Your task to perform on an android device: Share the file "The Queen's Gambit" with my friend Natalie Larson with her gmail ID: natalie.larson1998@gmail.com.
Image 0: 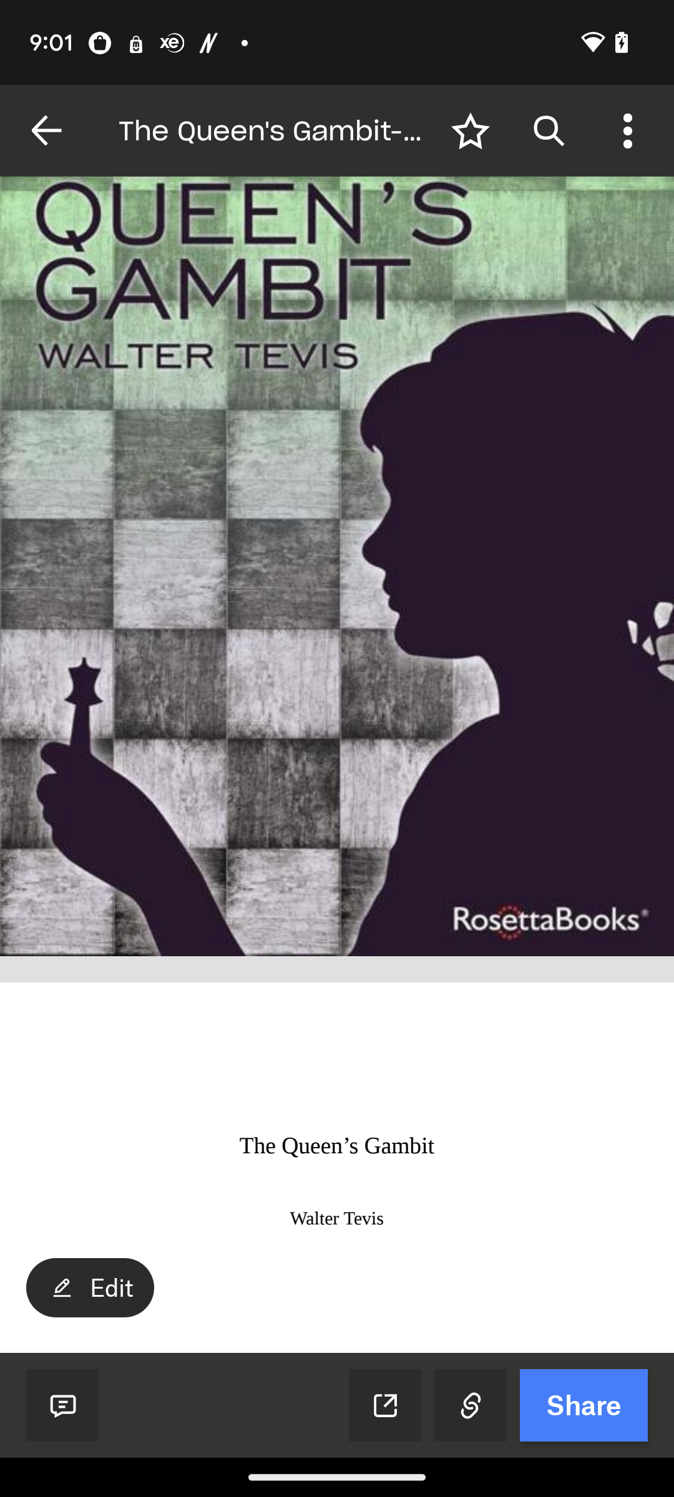
Click on the Share tab at the bottom right corner of the screen.
Step 0: click (584, 1405)
Image 1: 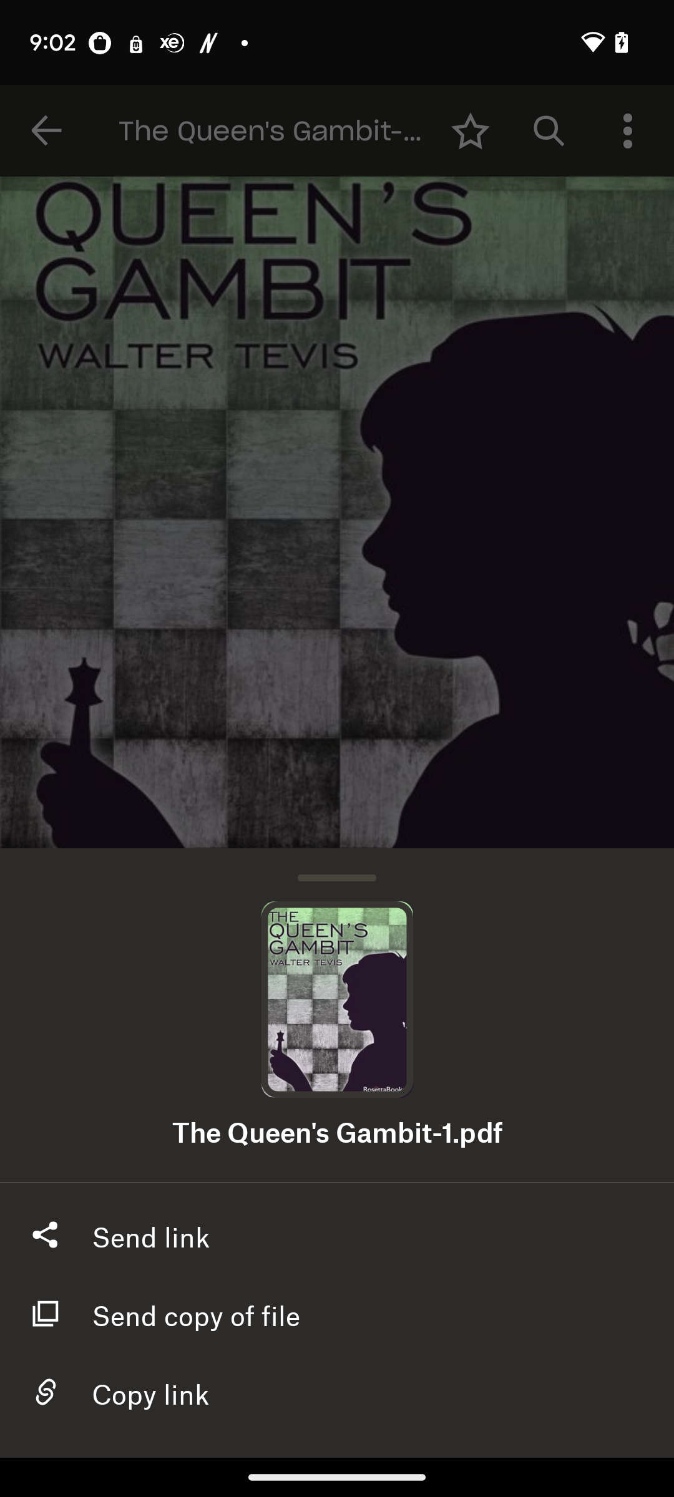
Click on the tab "Send copy of file".
Step 1: click (337, 1313)
Image 3: 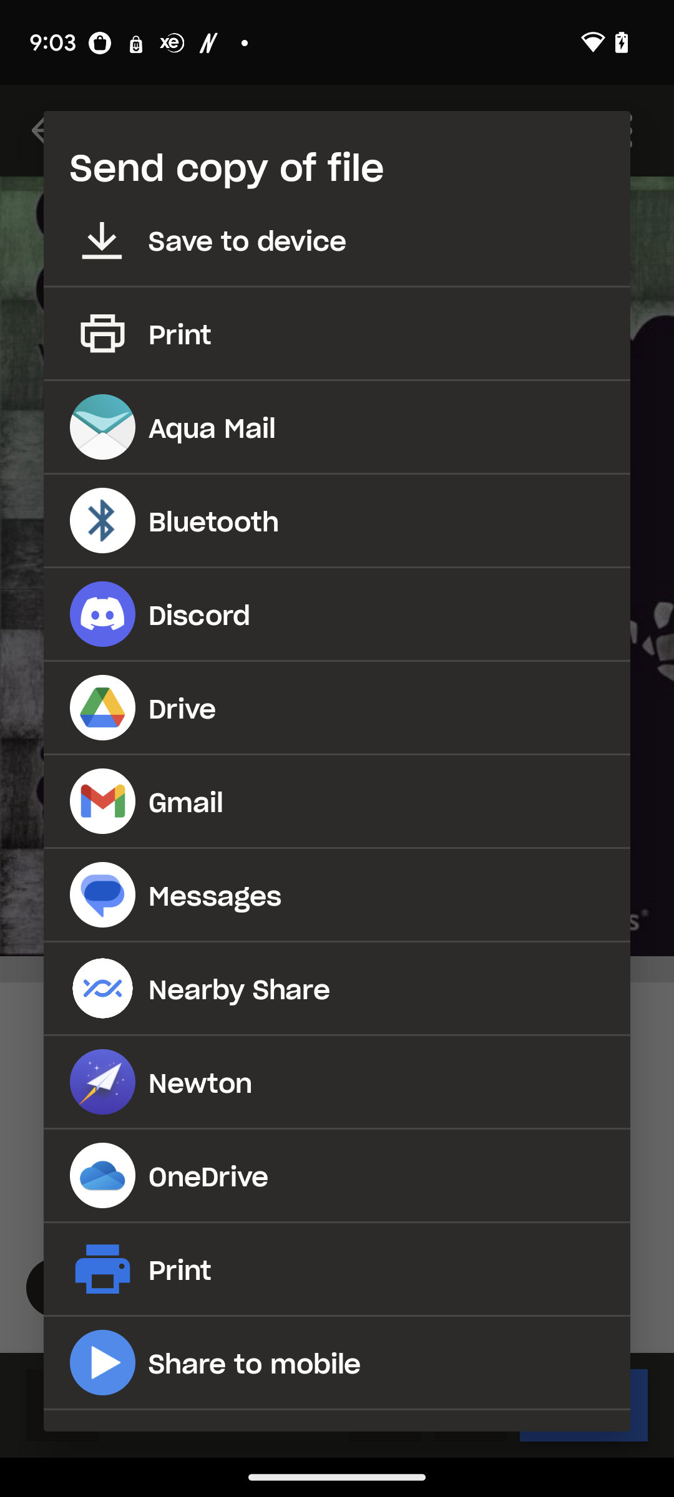
Select the tab "Gmail".
Step 3: click (337, 801)
Image 4: 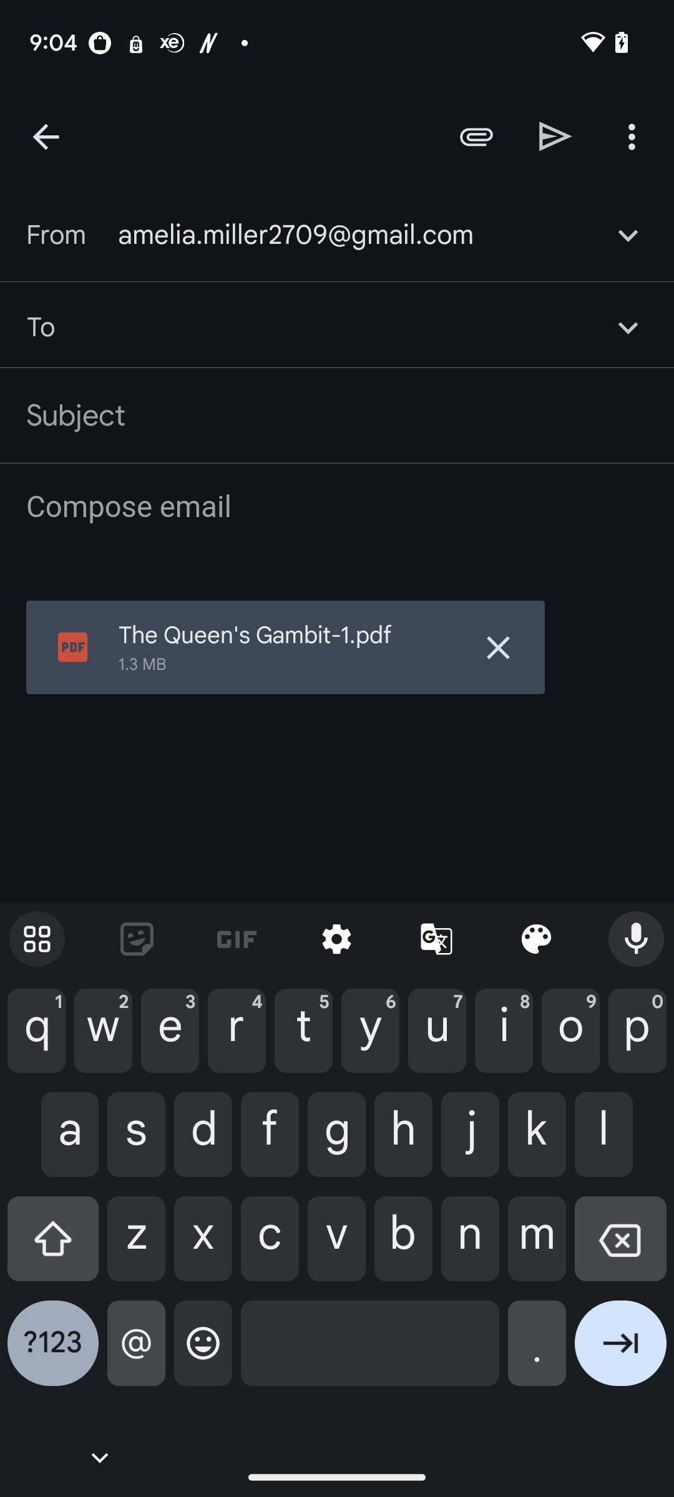
Type id-natalie.larson1998@gmail.com in the second input box.
Step 4: type "natalie.larson1998@gmail.com"
Image 5: 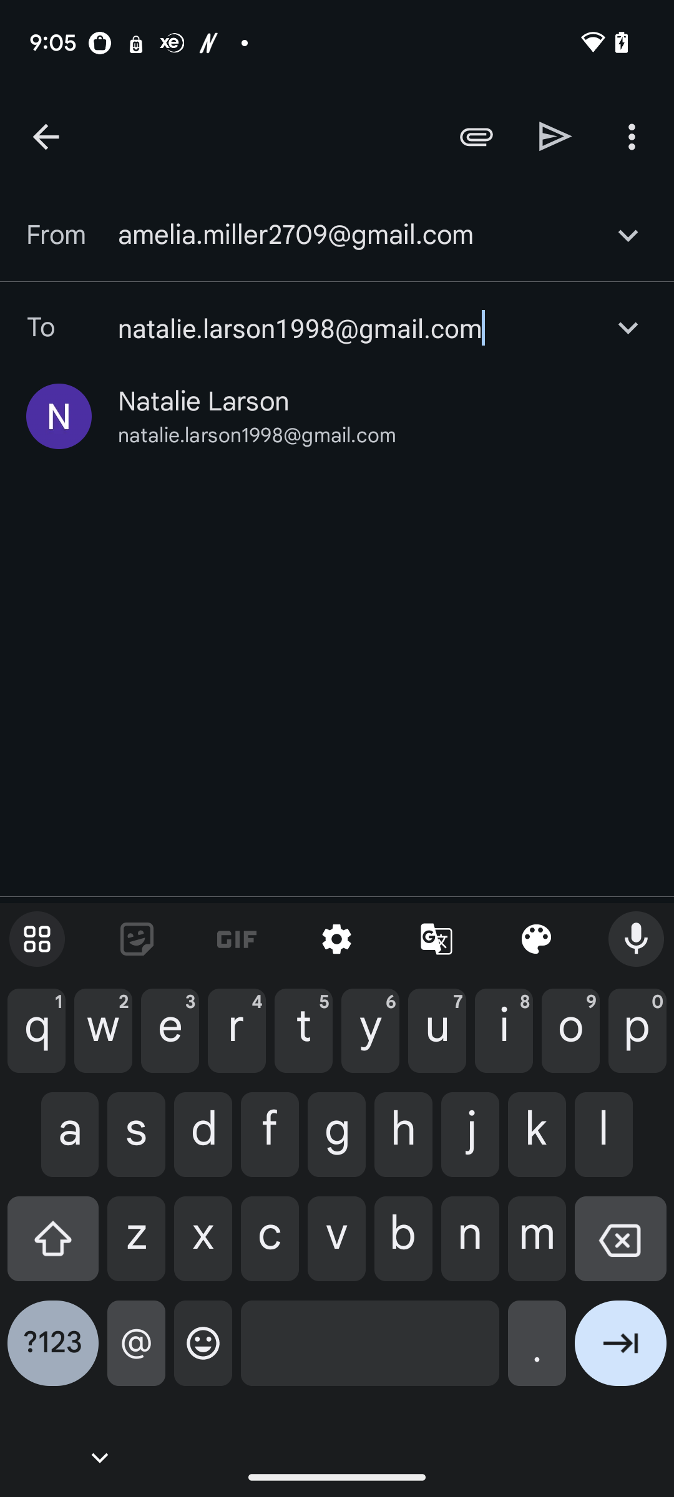
click on the Send icon.
Step 5: click (555, 136)